Your task to perform on an android device: On the Messenger app, show me the details of the last message sent by me to Amelia.
Image 0: 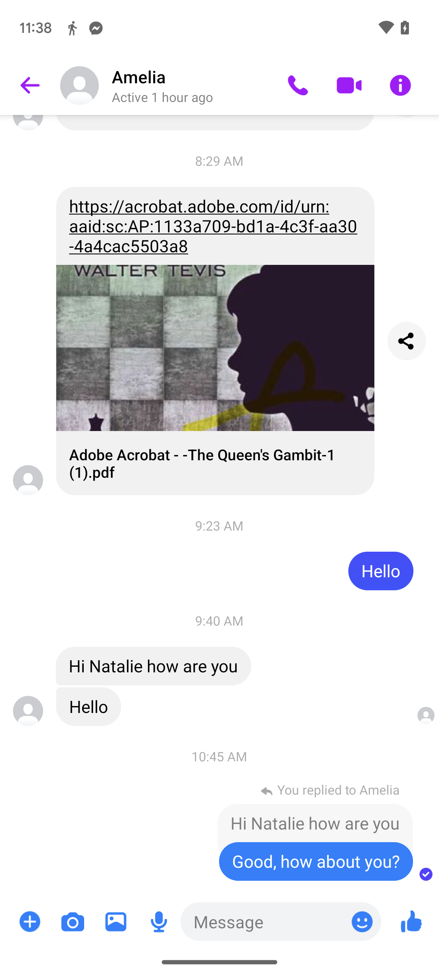
Click on the last message sent by me to Amelia.
Step 0: click (316, 861)
Image 1: 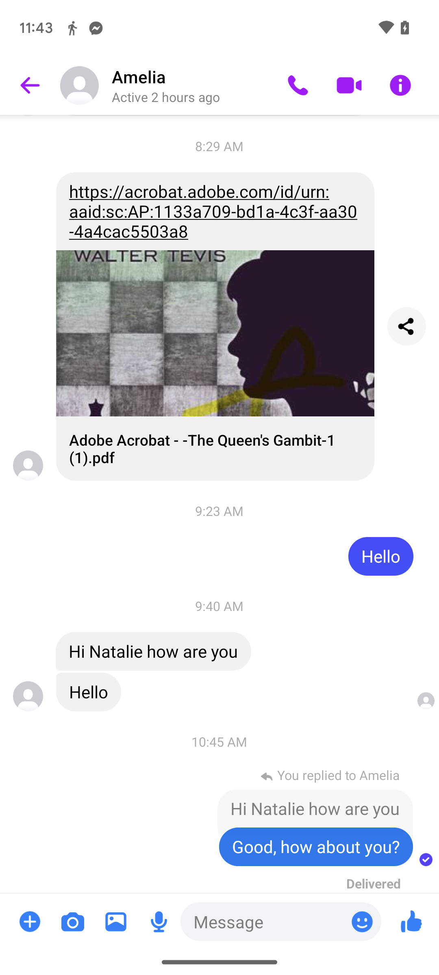
Click on the last message sent by me to Amelia.
Step 1: wait